Your task to perform on an android device: Please direct me from Brussels Marriott Hotel Grand Place to Brussels Beurs stand in the correct way as I'm not familiar with the direction.
Image 0: 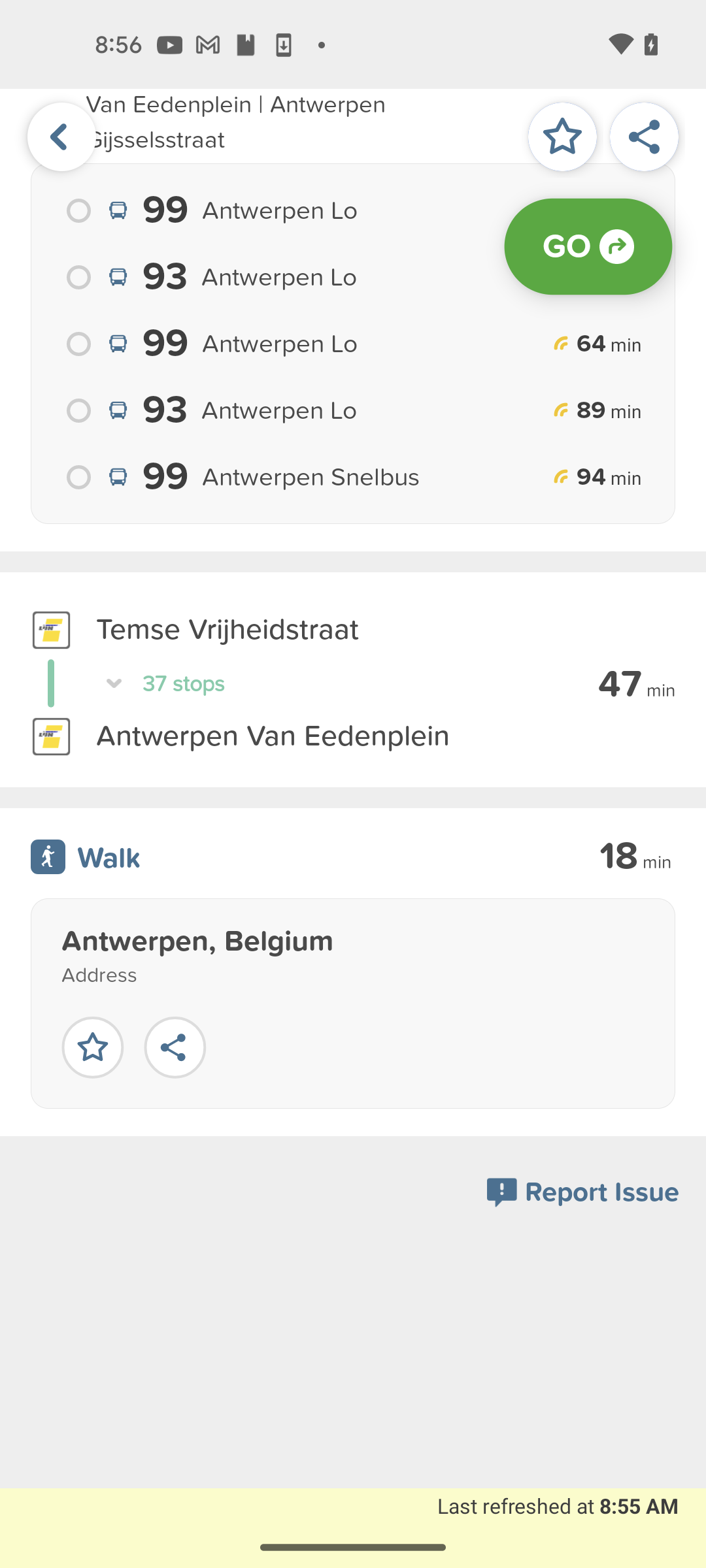
Swipe down to view the walk to brussels beurs option
Step 0: scroll up
Image 1: 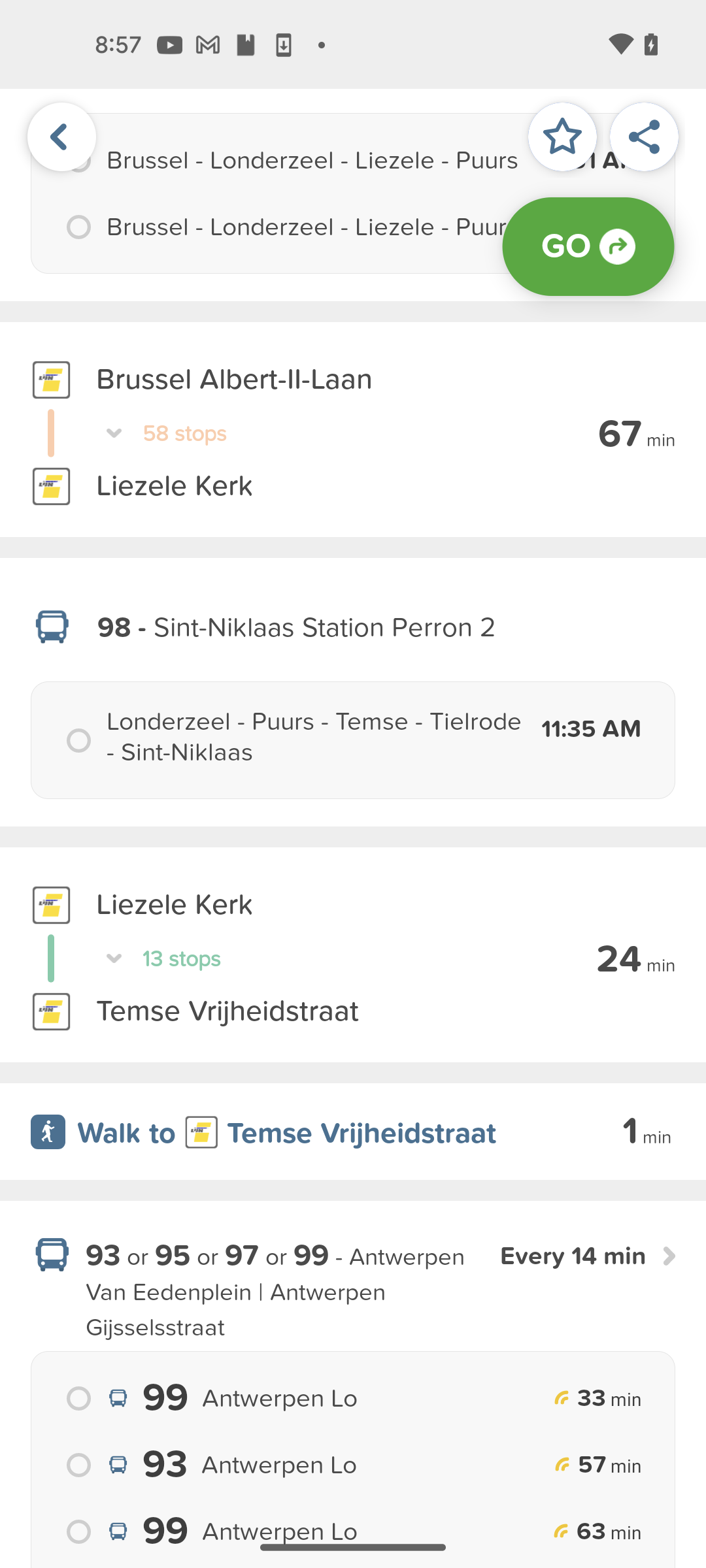
Swipe down to view the walk to brussels beurs option
Step 1: scroll up
Image 2: 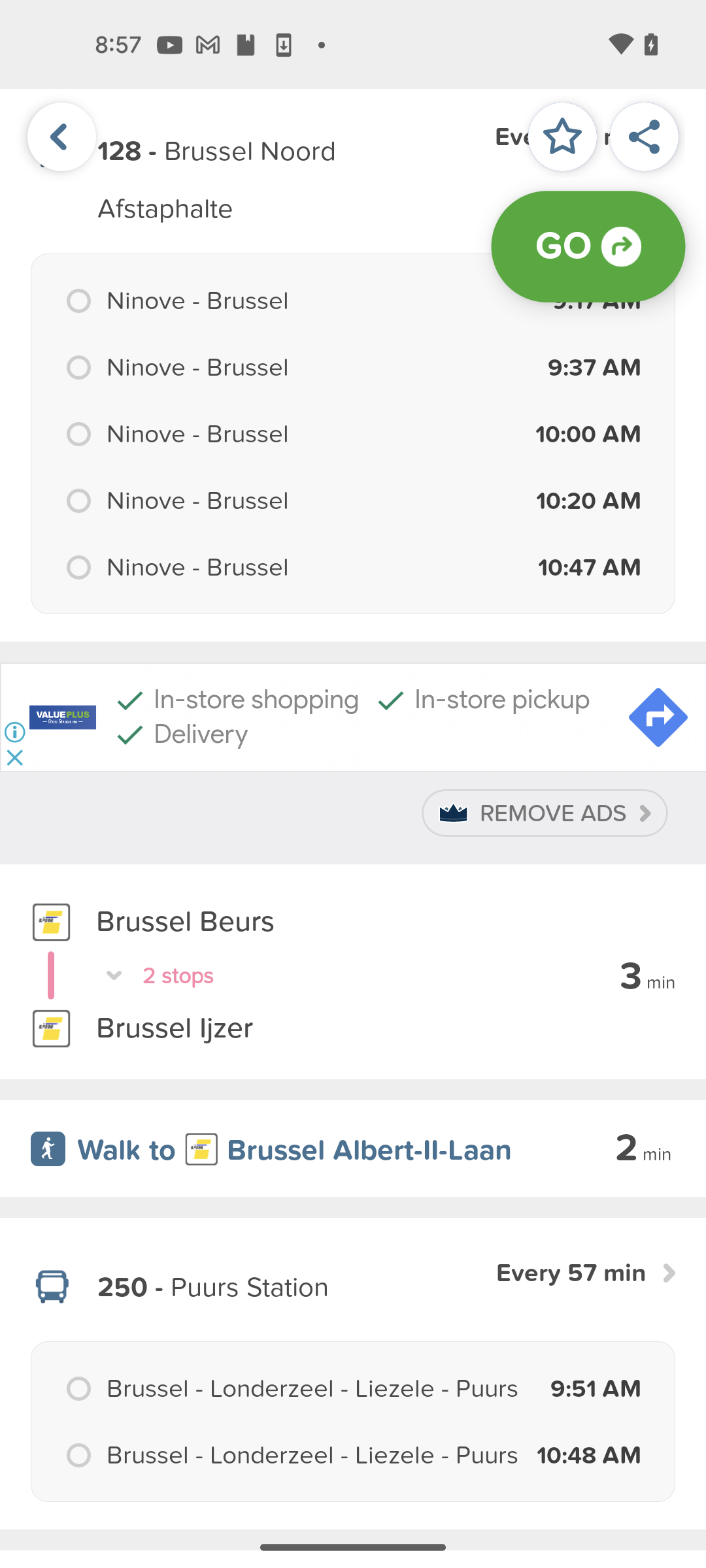
Swipe down to view the walk to brussels beurs option
Step 2: scroll up